Your task to perform on an android device: I want to use show app to save celestial theme presentation file
Image 0: 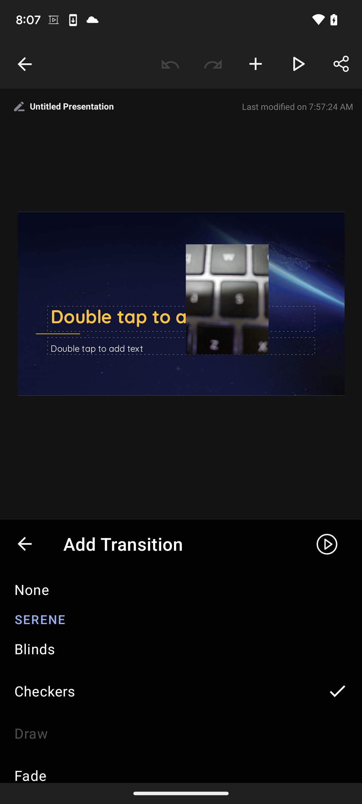
click on the back button ( backward arrow) at the upper left corner of the screen to save presentation file 
Step 0: click (17, 69)